Your task to perform on an android device: On the Booking.com app, contact customer service and view the question about cancellation: Can I cancel my booking?
Image 0: 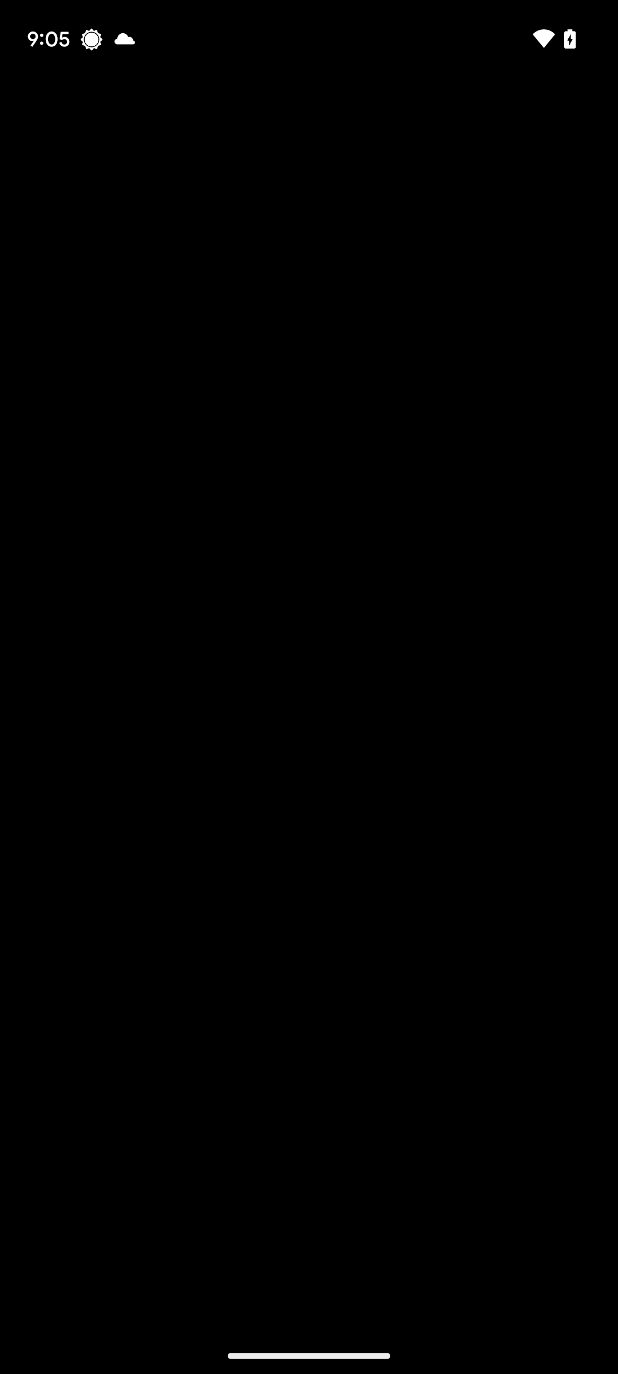
Go back to the home screen of the app.
Step 0: press back button
Image 1: 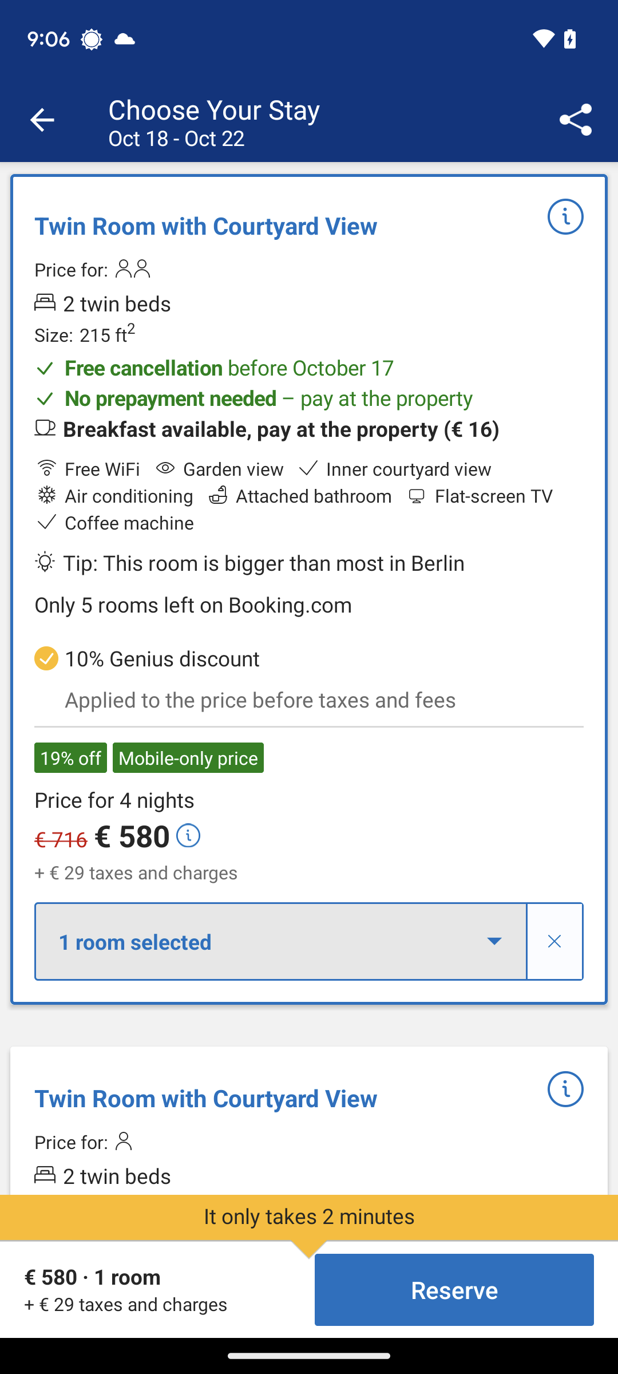
Go back to the home screen of the app.
Step 1: press back button
Image 2: 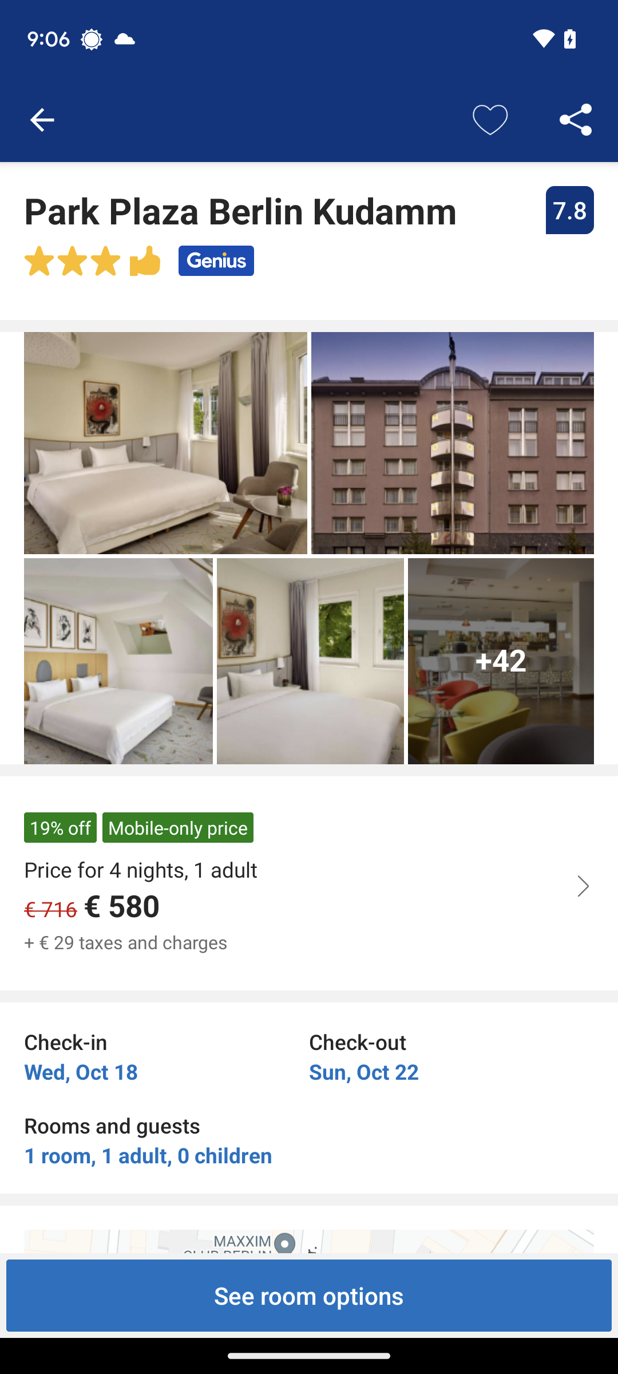
Go back to the home screen of the app.
Step 2: press back button
Image 3: 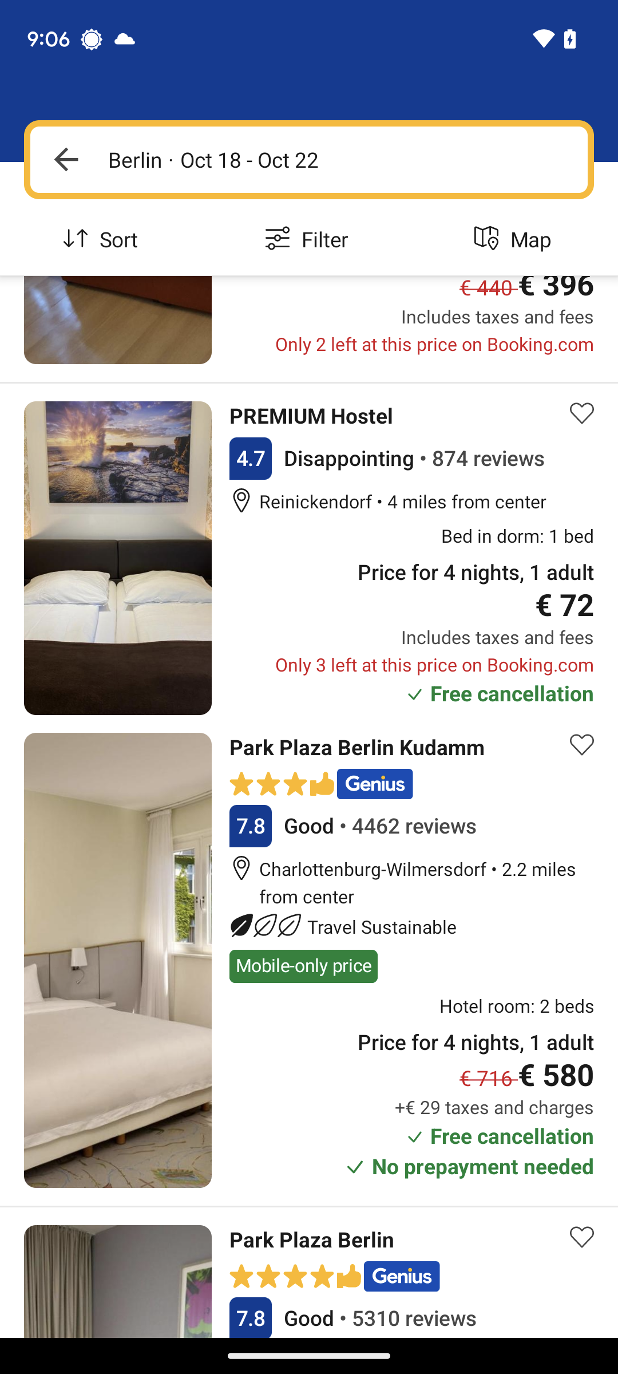
Go back to the home screen of the app.
Step 3: press back button
Image 4: 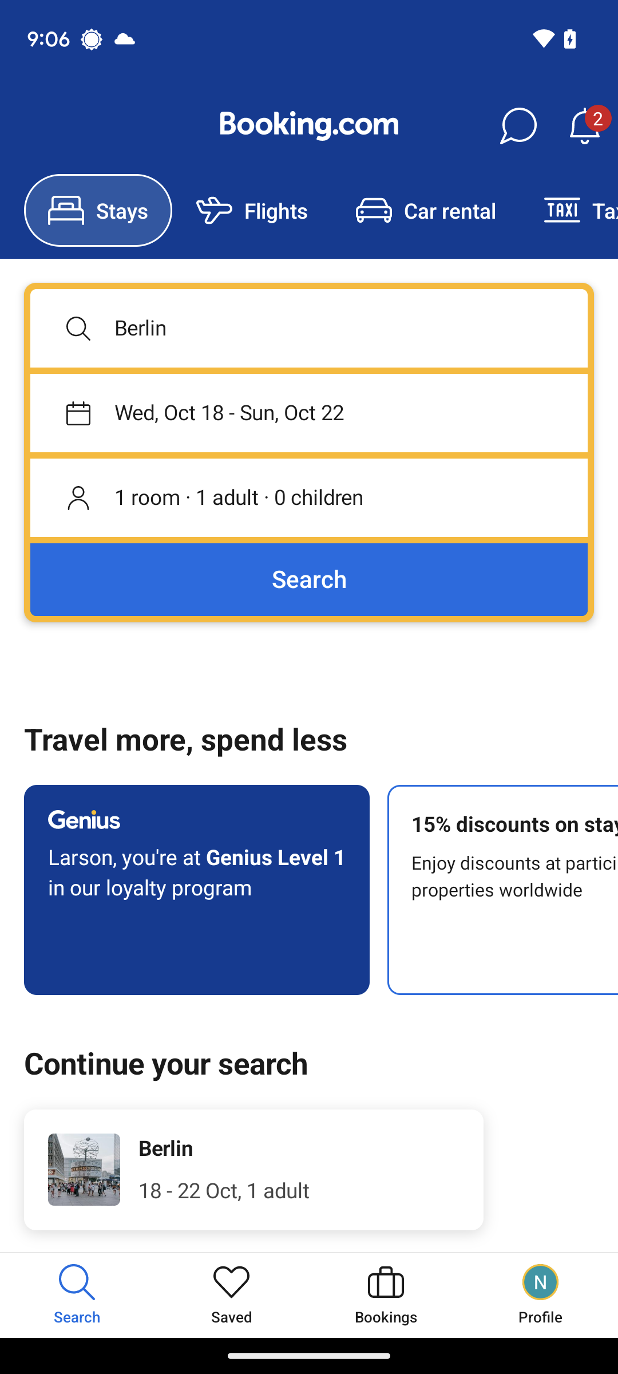
At the bottom-right corner of the screen, click on Profile.
Step 4: click (541, 1294)
Image 5: 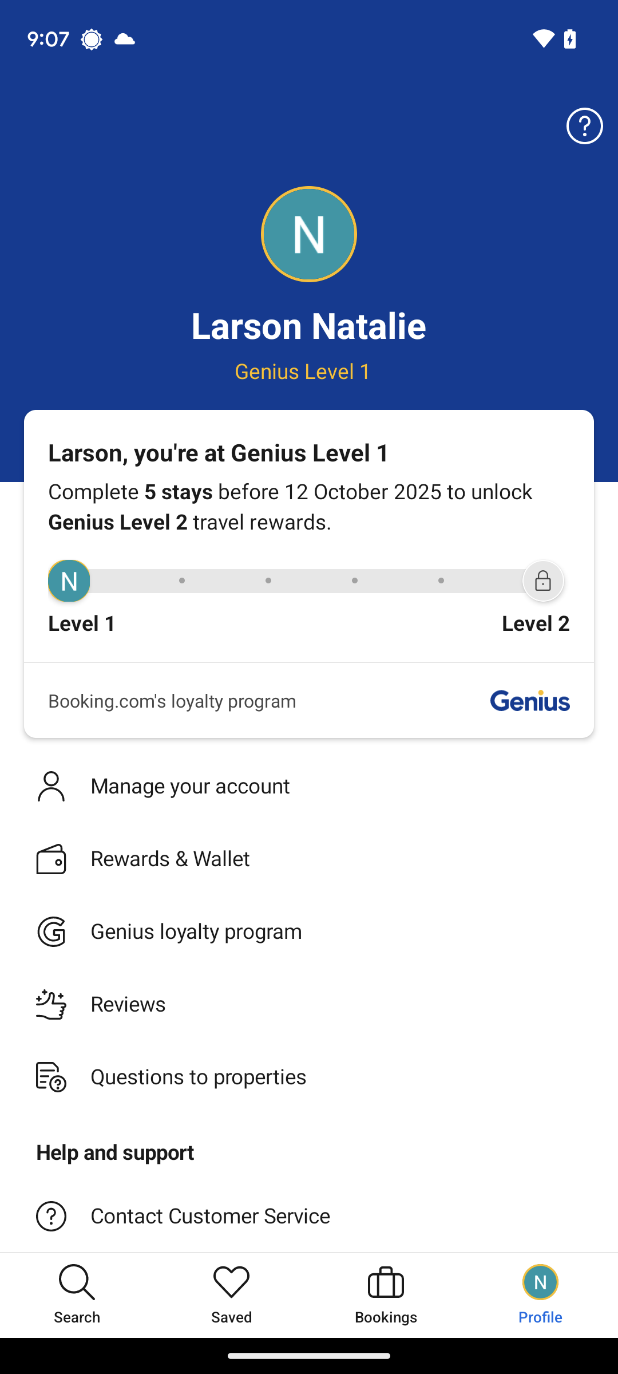
Click on contact customer service.
Step 5: click (336, 1216)
Image 6: 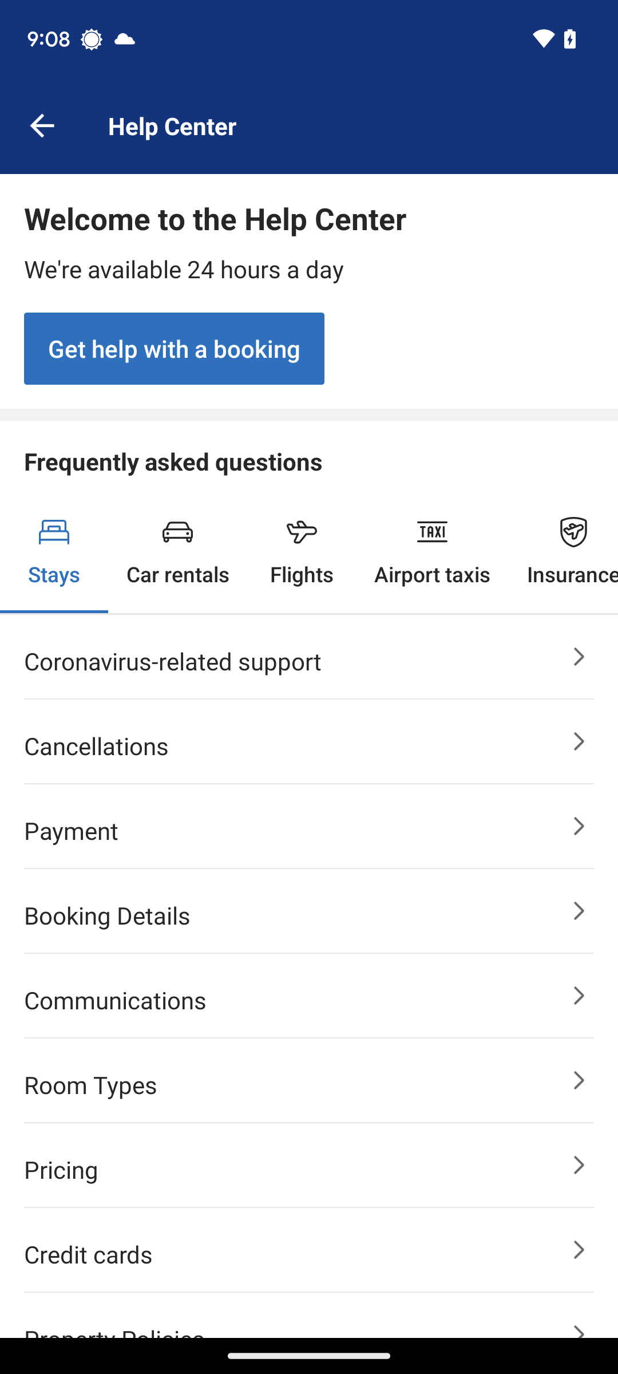
Click on Cancellations.
Step 6: click (288, 747)
Image 7: 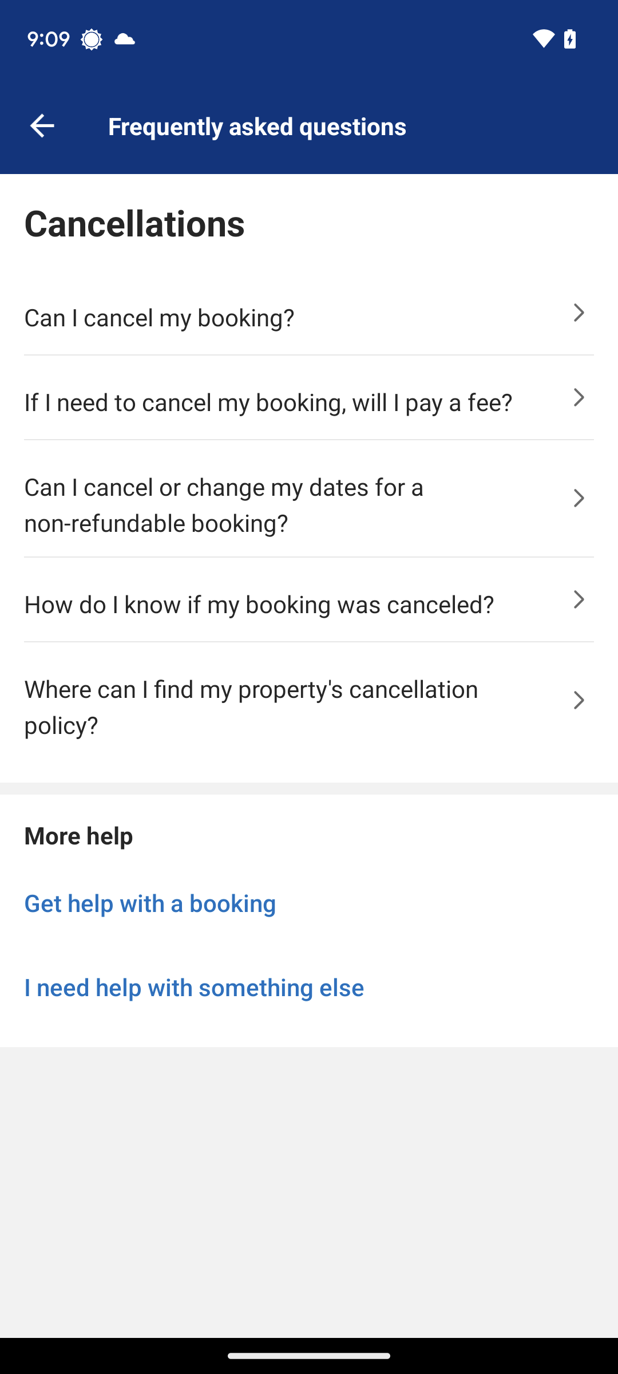
Click on Can I cancel my booking?
Step 7: click (288, 318)